Your task to perform on an android device: I want to record a Happy birthday note for my son.
Image 0: 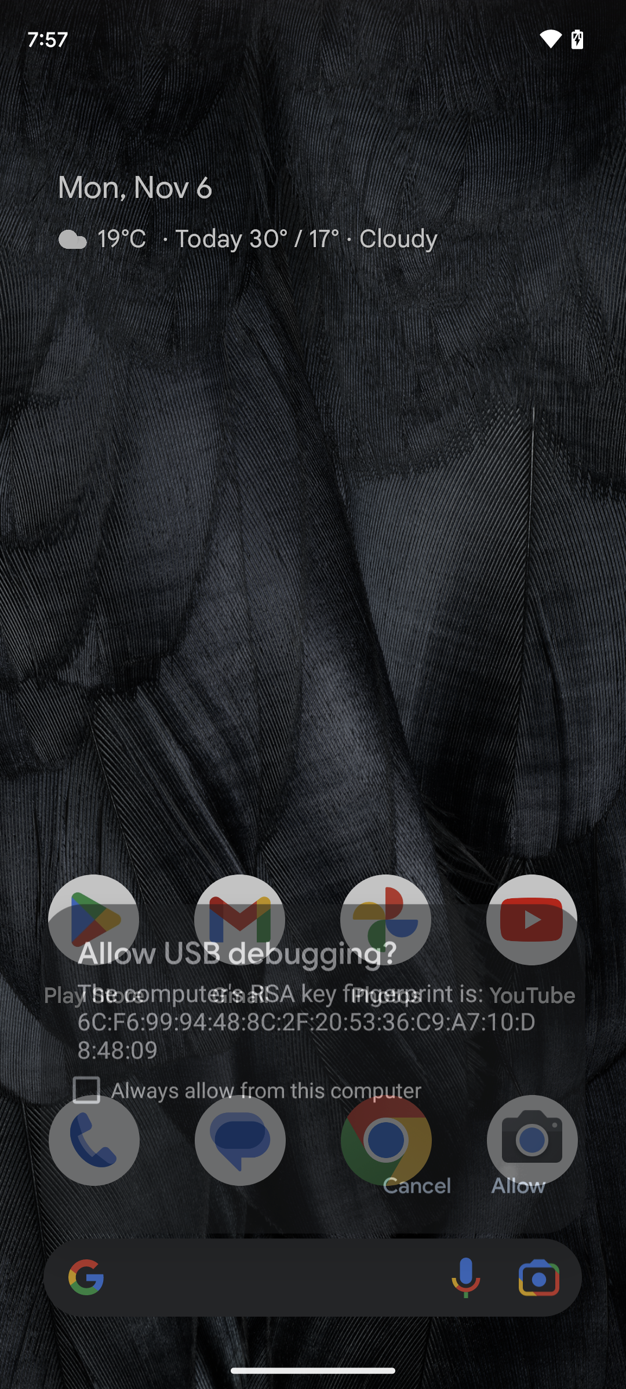
Open the recorder app.
Step 0: open app "Recorder"
Image 1: 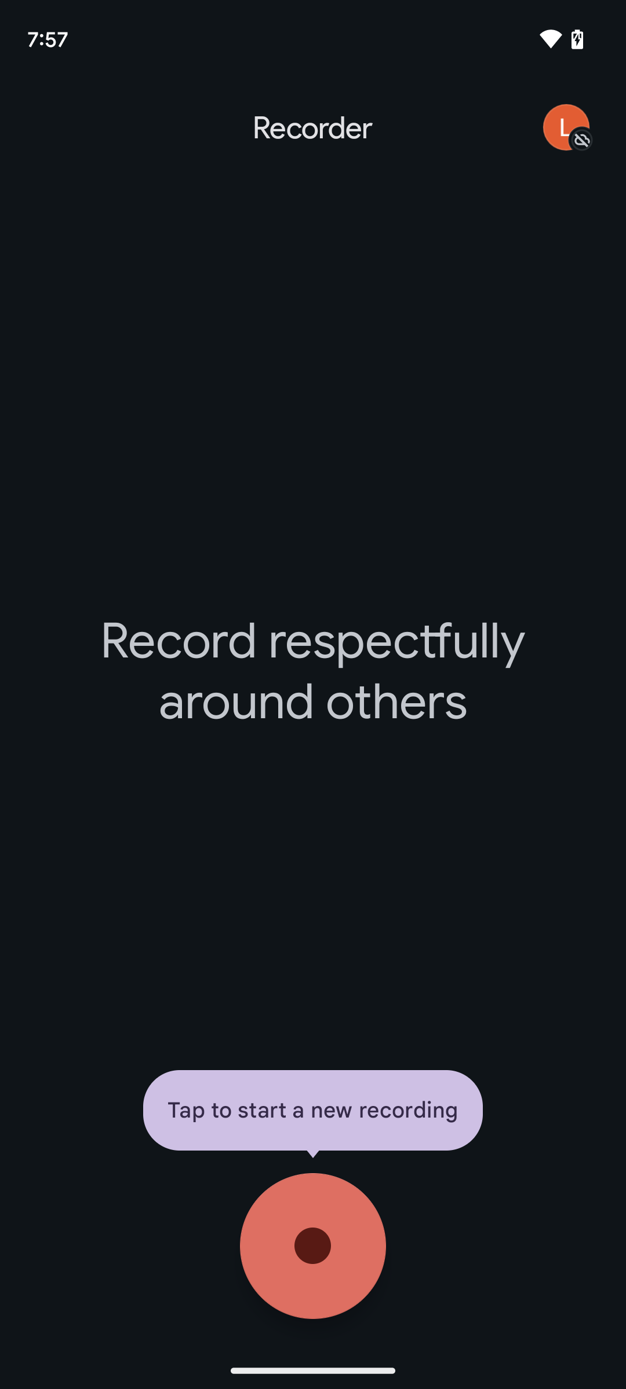
Click on the red circled recording start button.
Step 1: click (313, 1246)
Image 2: 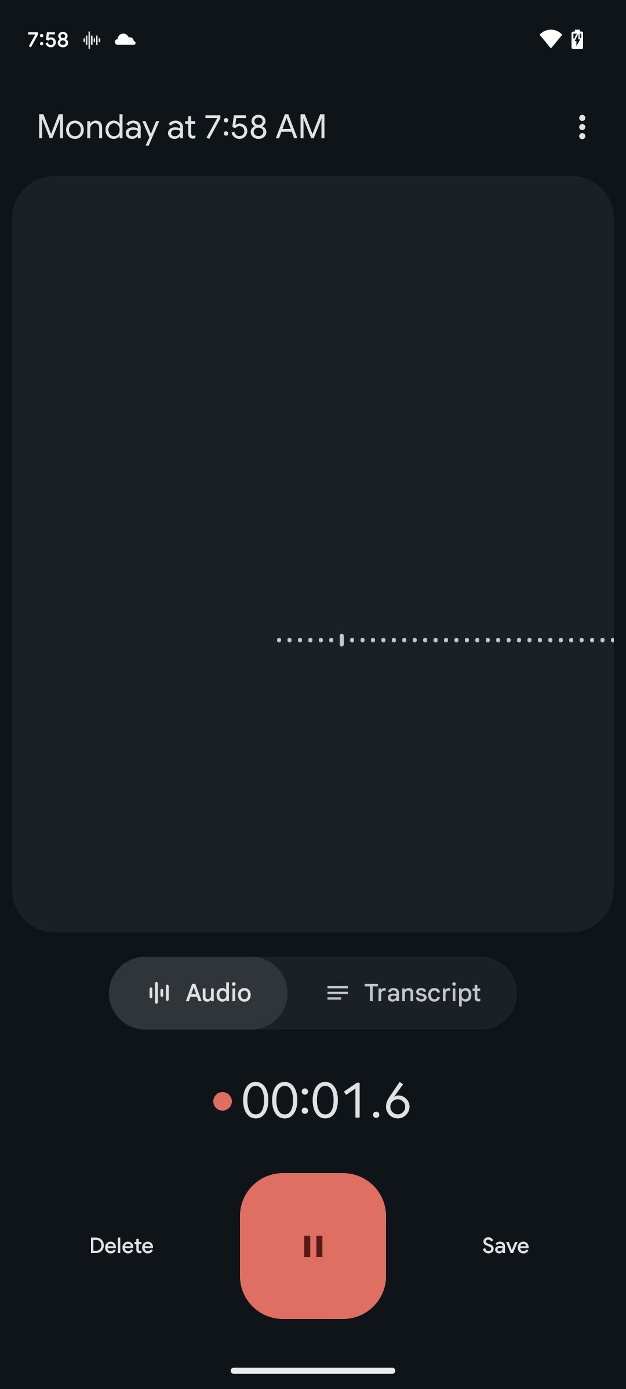
Click on the recording pause button.
Step 2: click (313, 1246)